Your task to perform on an android device: I want to see the shoes available in black color 
Image 0: 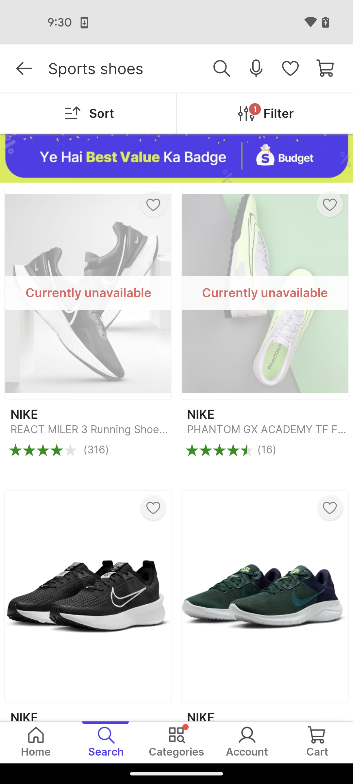
click on the filter option
Step 0: click (278, 113)
Image 1: 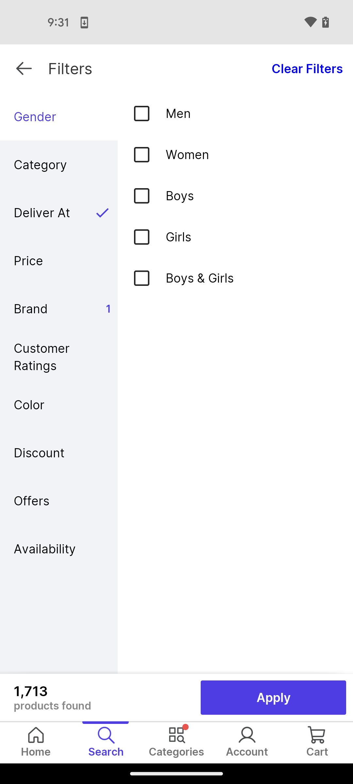
click on the Color option
Step 1: click (24, 414)
Image 2: 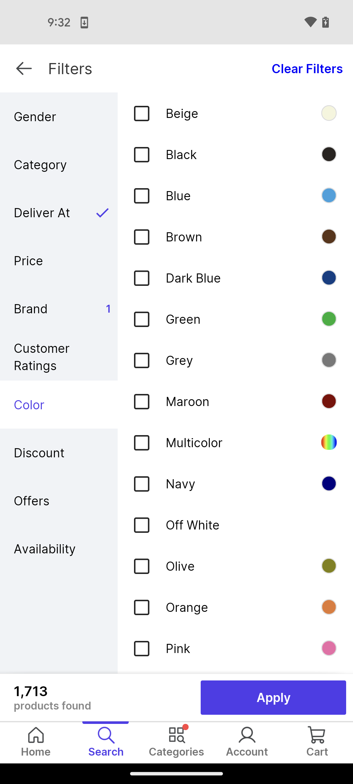
select the black option
Step 2: click (243, 154)
Image 3: 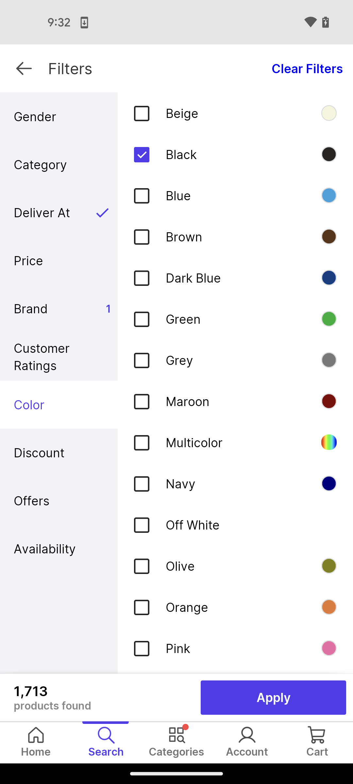
click on the Apply option
Step 3: click (274, 697)